Your task to perform on an android device: It's easy to discover using maps, so open the AccuWeather app and navigate to the weather map for Denver.
Image 0: 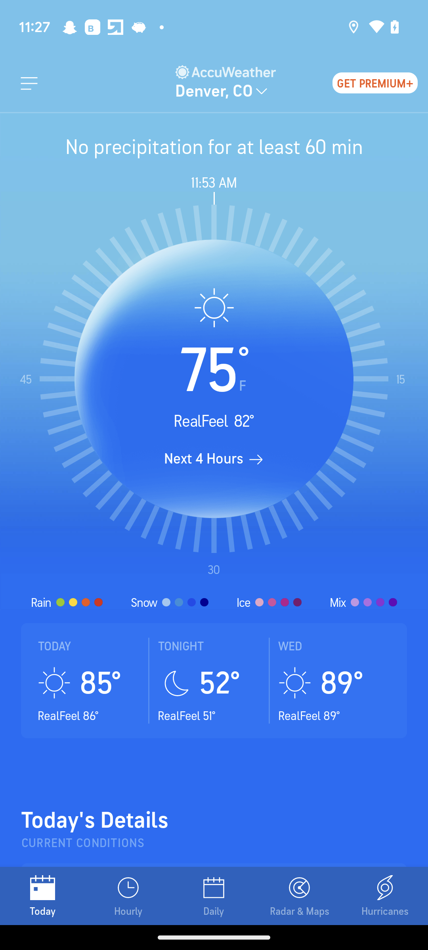
Swipe up for the weather map.
Step 0: scroll down
Image 2: 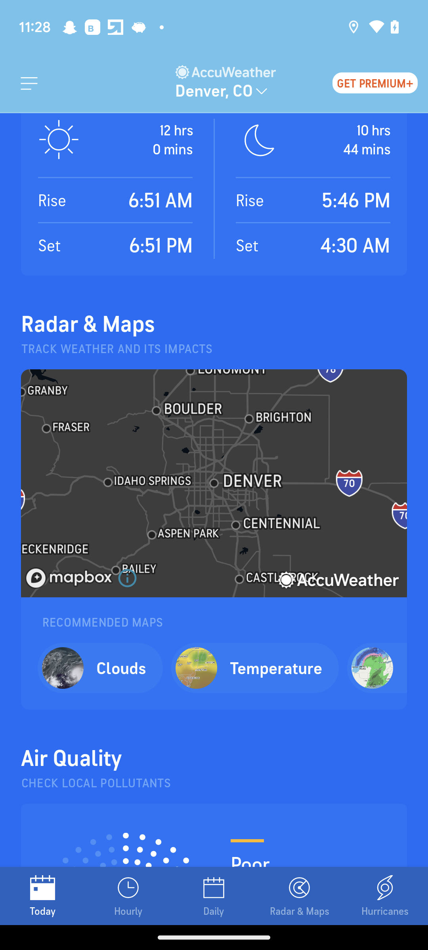
Click on the Radar & Maps section.
Step 2: click (214, 483)